Your task to perform on an android device: using the insta shop app i want to take a look at the items that have been added to the cart 
Image 0: 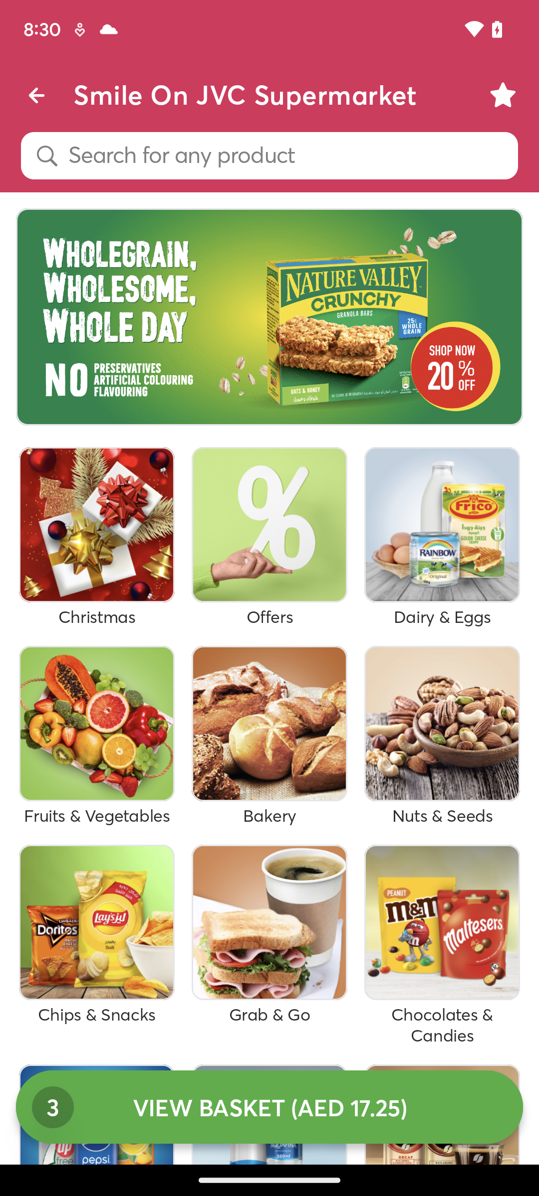
click View Basket option at the bottom of the screen 
Step 0: click (269, 1107)